Your task to perform on an android device: Open the  Decathlon app and search yoga mat 
Image 0: 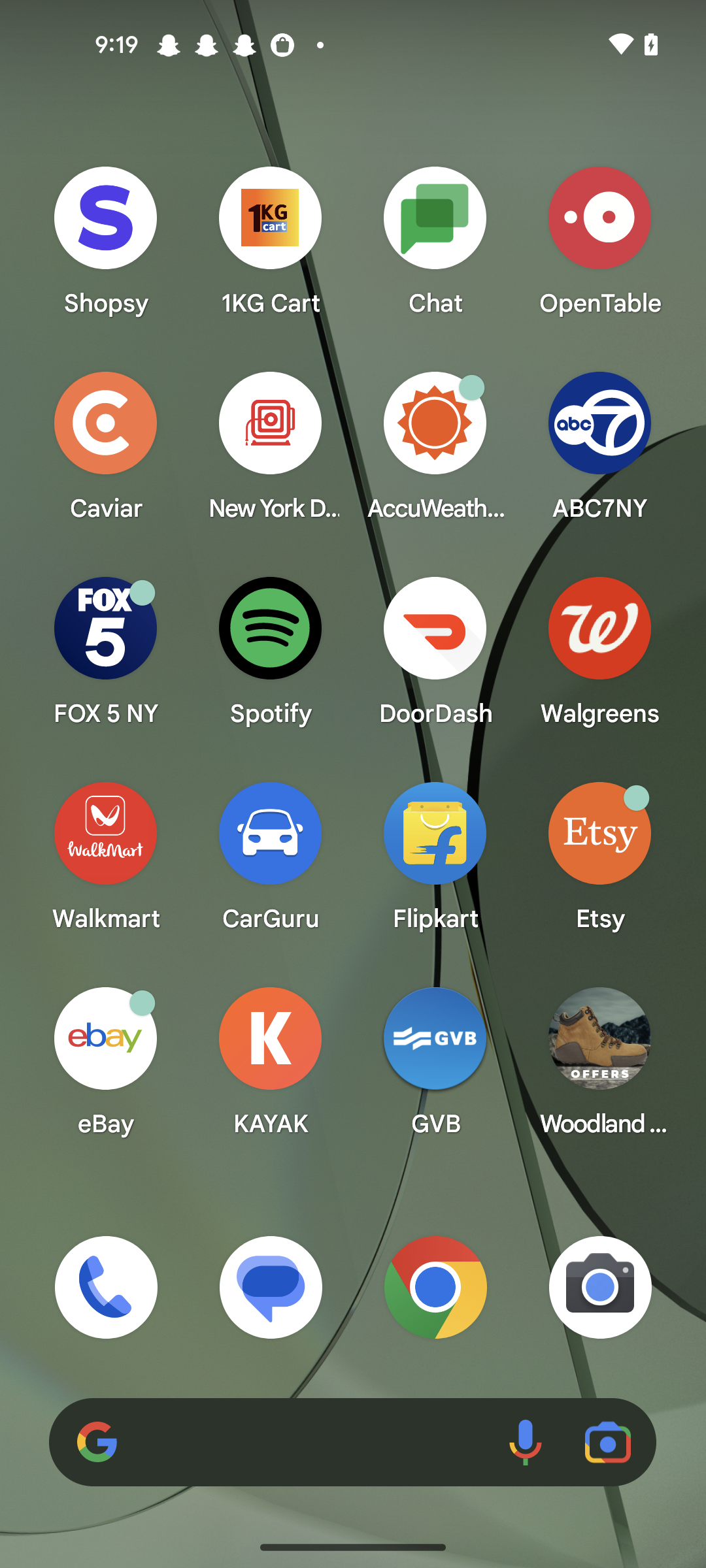
Open the Decathlon app
Step 0: open app "Decathlon"
Image 1: 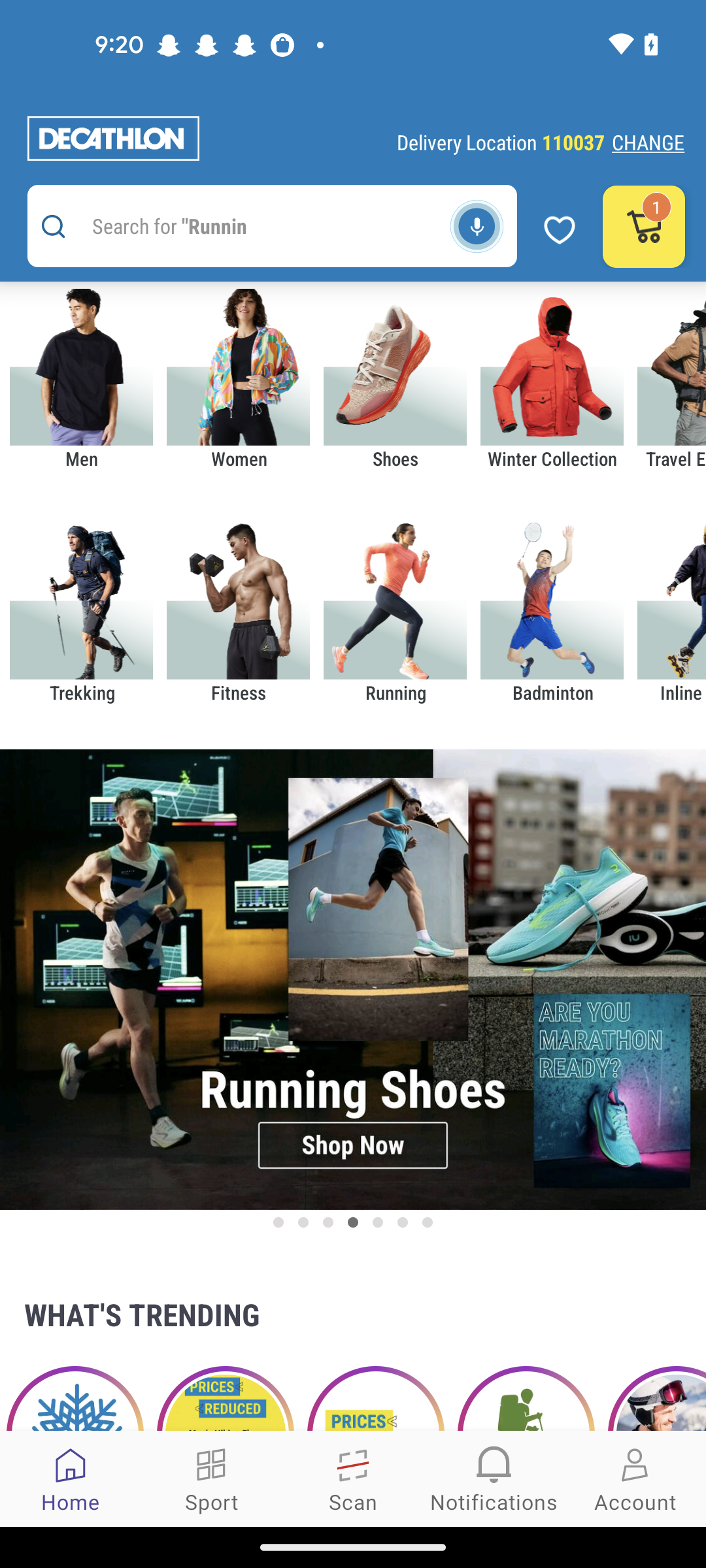
Click on the search icon 
Step 1: click (245, 226)
Image 2: 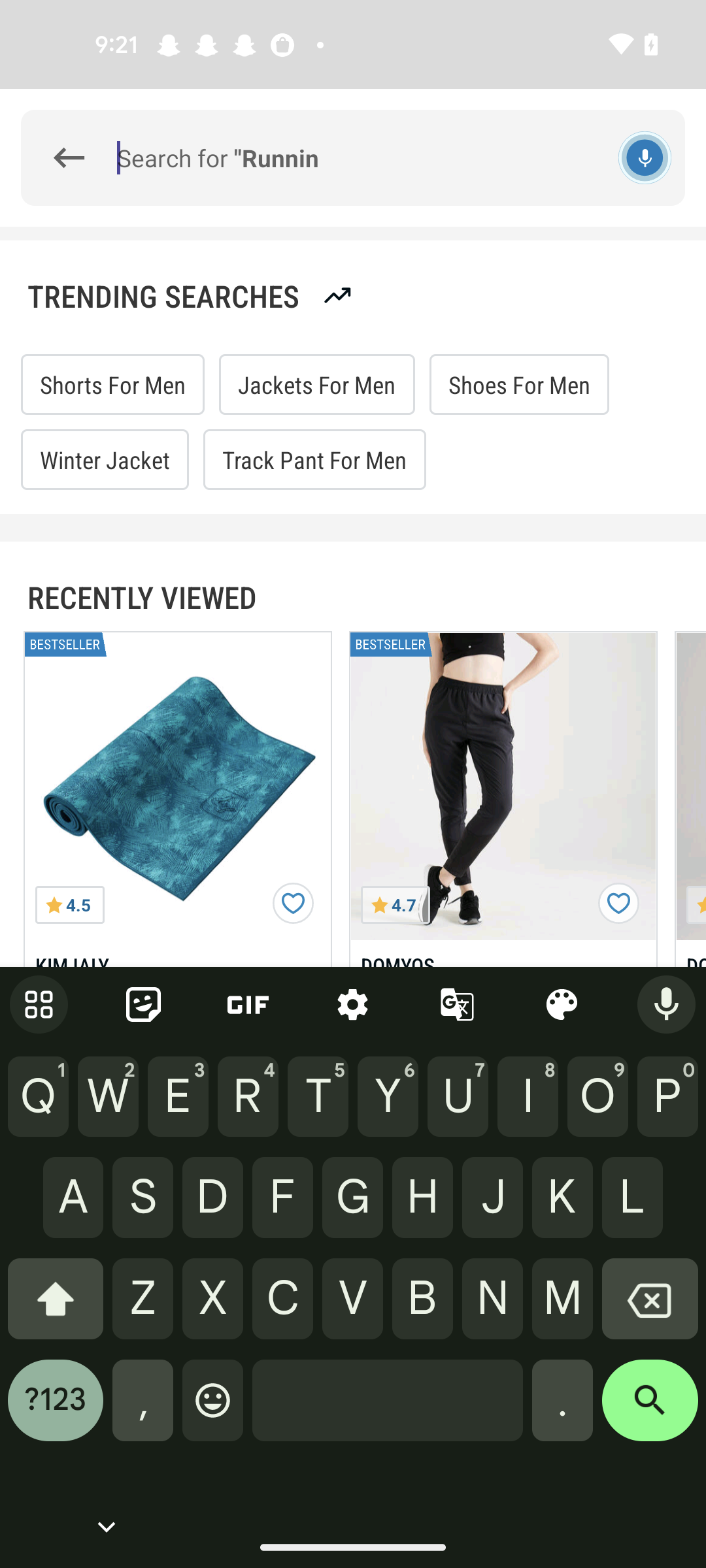
Enter a product as yoga mat
Step 2: type "yoga mat"
Image 3: 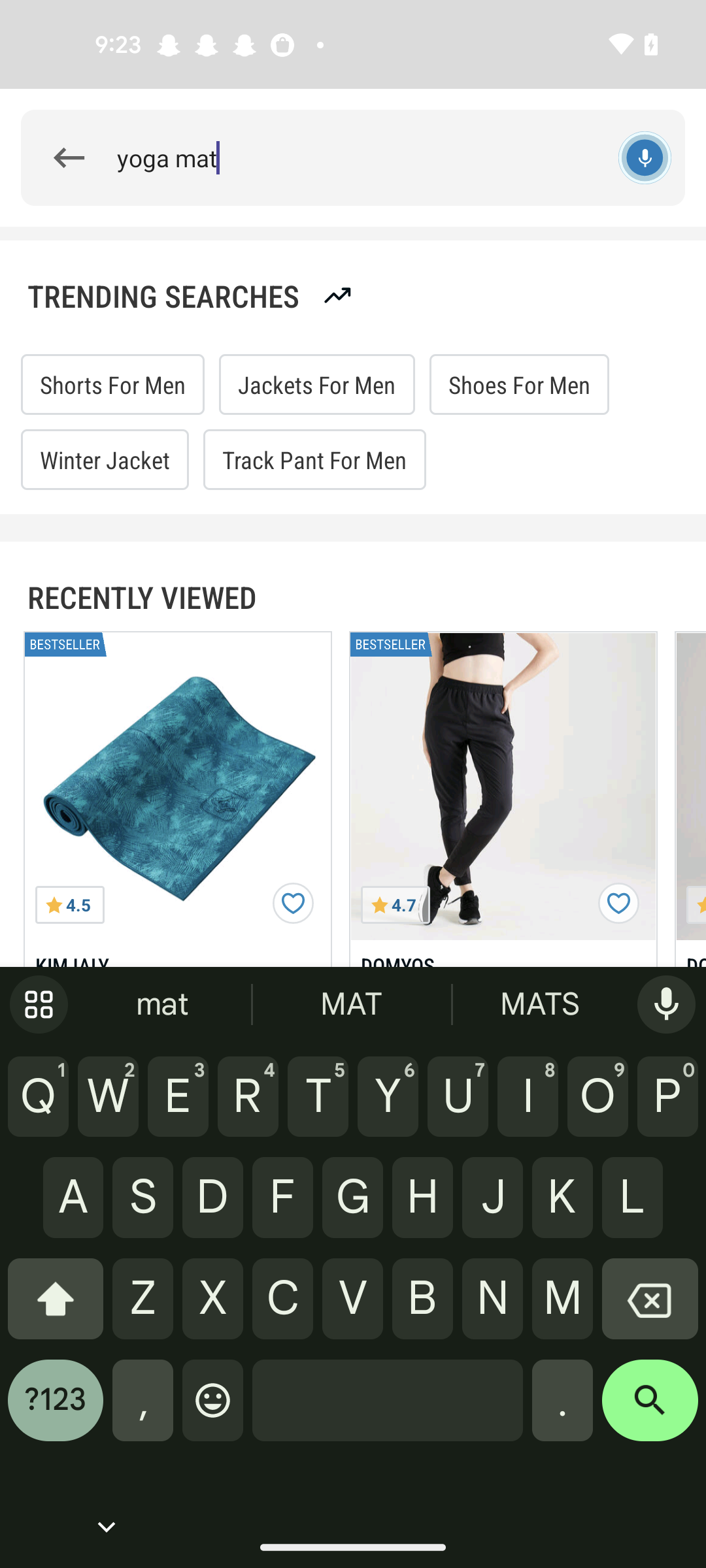
Click on the search icon at the bottom right corner of the screen 
Step 3: click (650, 1410)